Your task to perform on an android device: I want to open the "A Heart That Works" book so I may look at the preview of the book on the Google Play Books & Audiobooks.
Image 0: 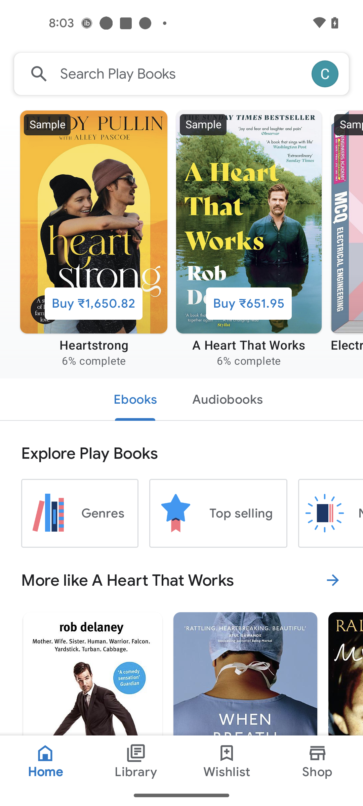
Open the book titled A Heart That Works
Step 0: click (249, 238)
Image 1: 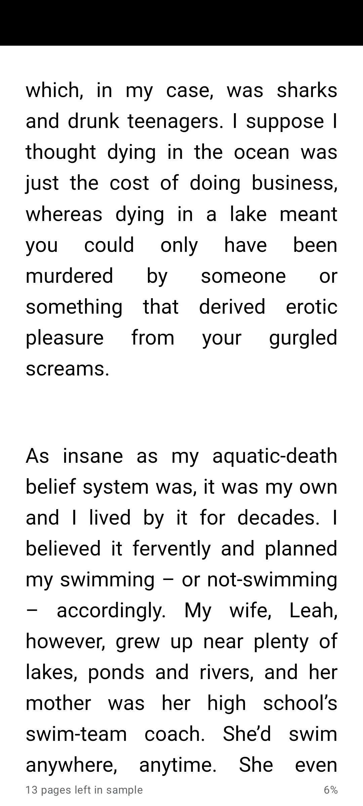
Swipe right to read previous pages
Step 1: scroll left
Image 2: 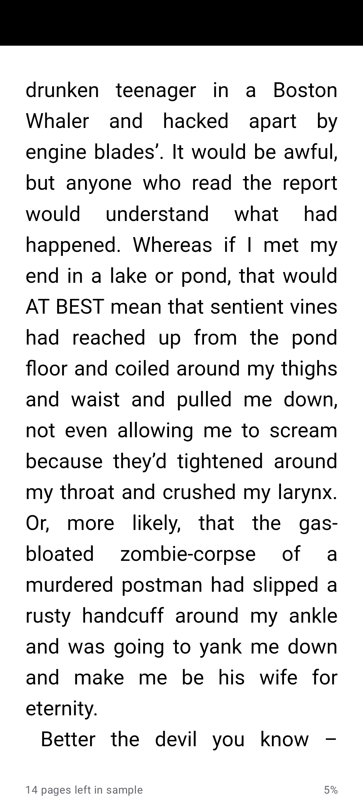
Swipe right to read previous pages
Step 2: scroll left
Image 3: 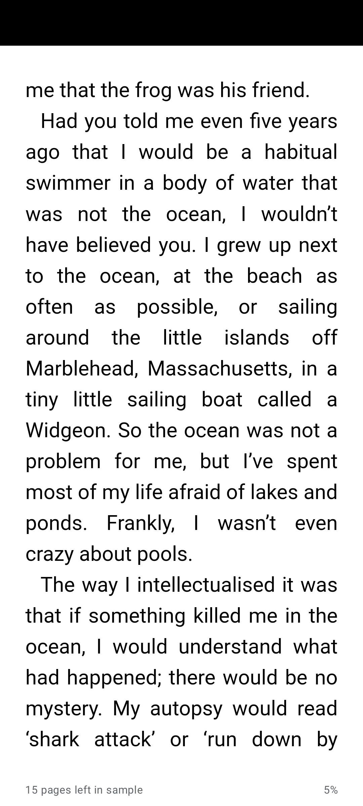
Swipe right to read previous pages
Step 3: scroll left